Your task to perform on an android device: Click on the Live tracker option of the first train
Image 0: 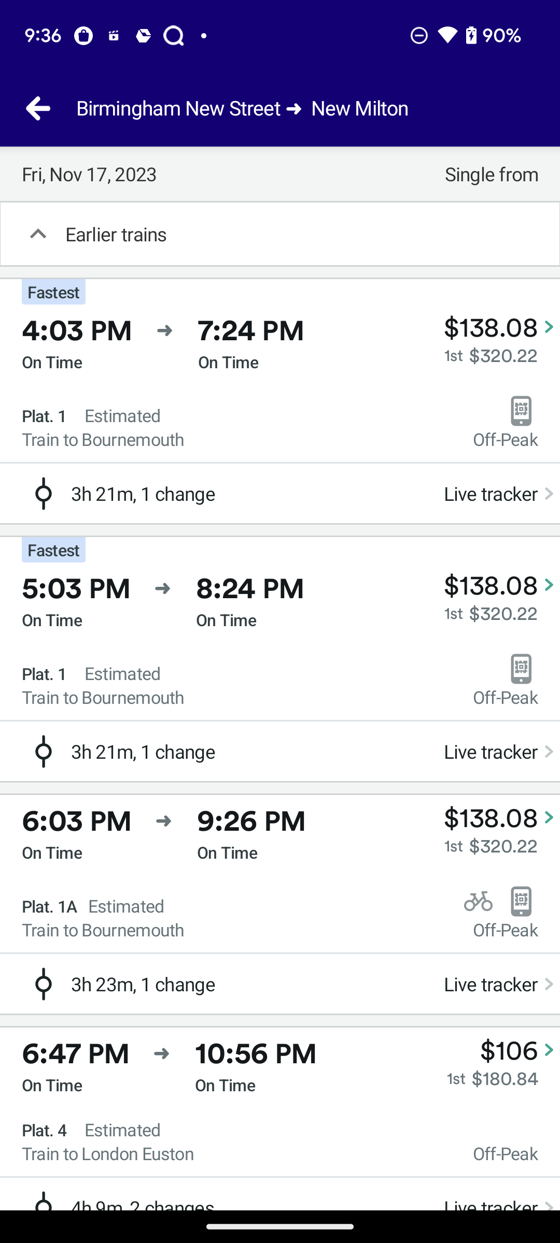
Step 0: click (491, 493)